Your task to perform on an android device: I would like to raise the font size in the EverandEooks app by more than 13% because the current text size is difficult to read.
Image 0: 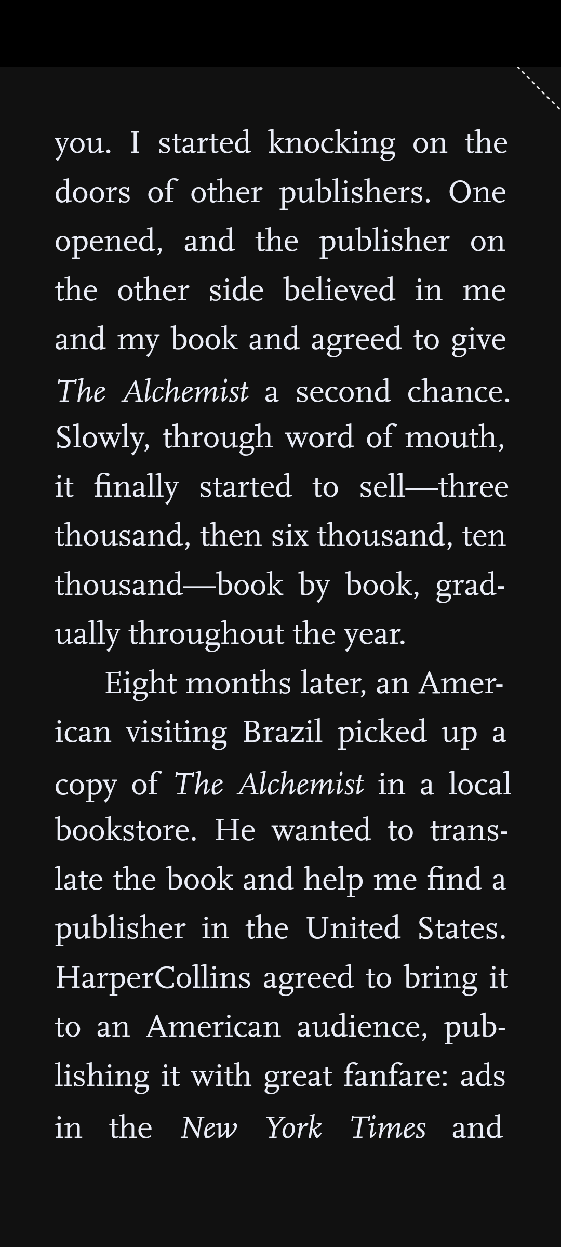
Click on the screen
Step 0: click (309, 657)
Image 1: 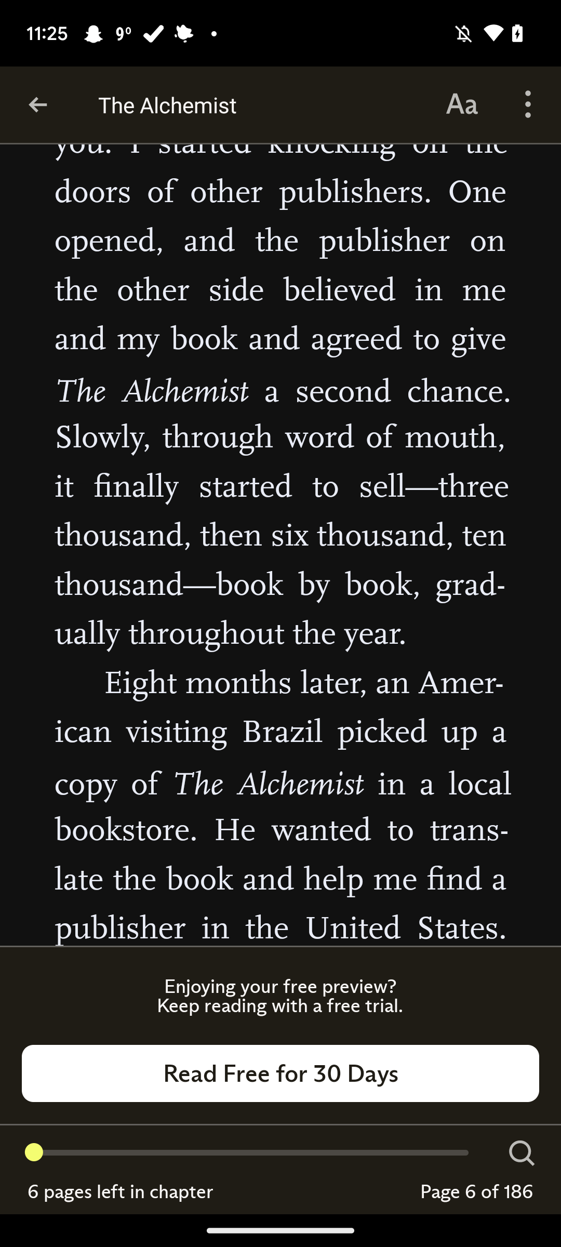
Click on font icon
Step 1: click (462, 104)
Image 2: 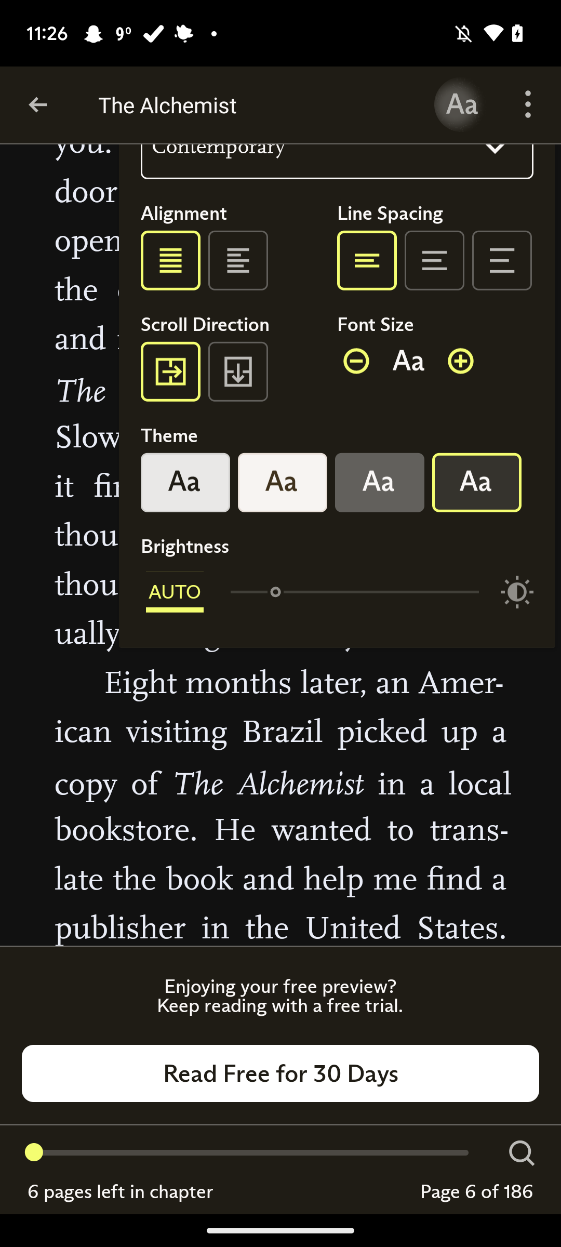
Click on font size + icon
Step 2: click (434, 342)
Image 3: 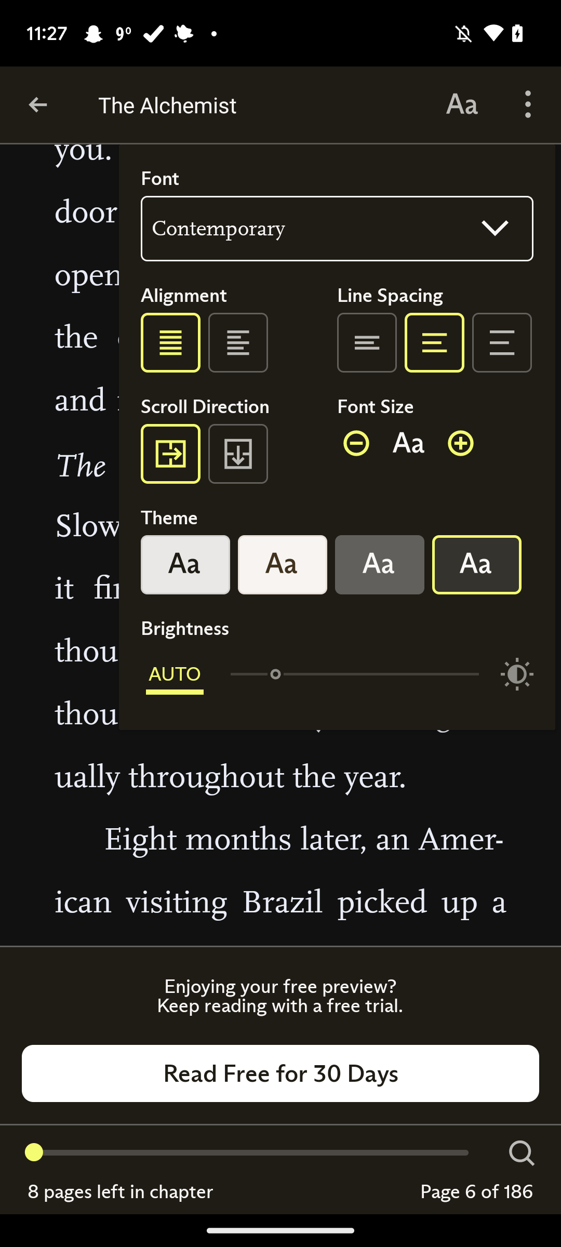
Click on font size + icon
Step 3: click (460, 443)